Your task to perform on an android device: Open the Gmail App, Click on the Star icon to Unstar the Artsticker Mail. 
Image 1: 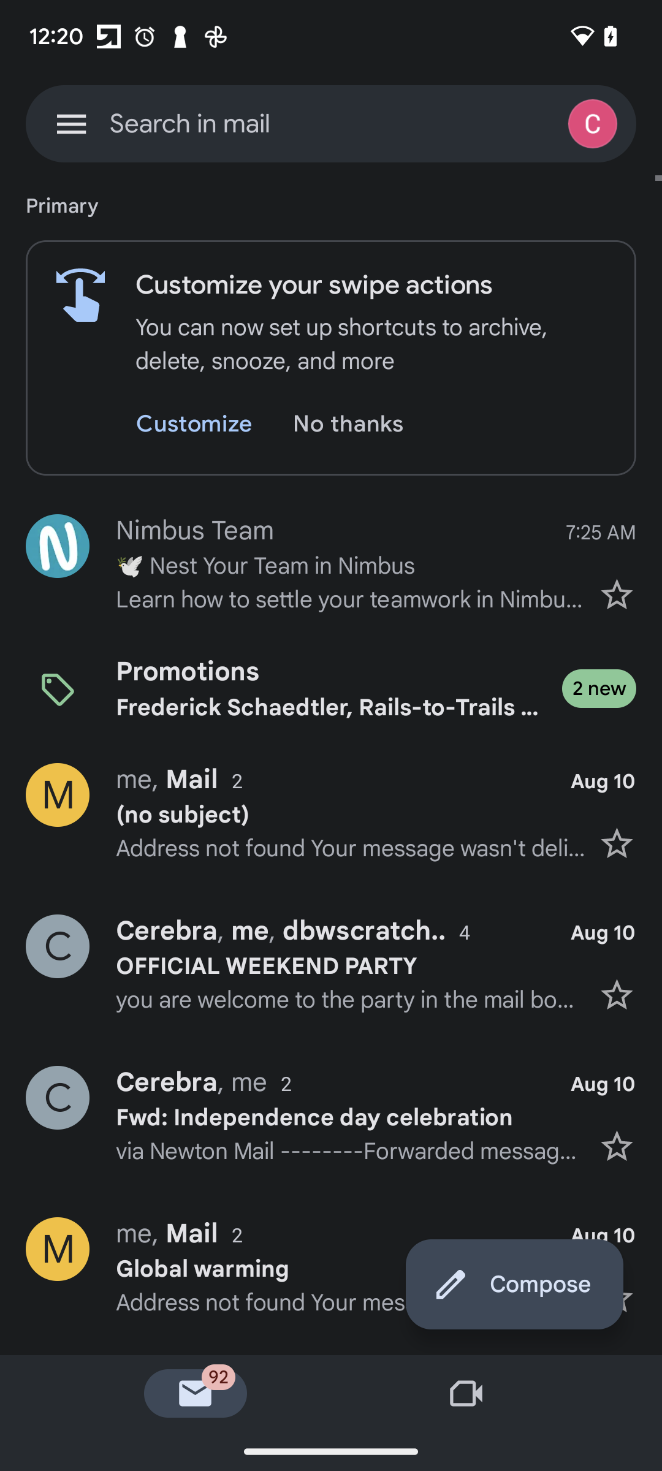
Swipe up to see the Artsticker mail  
Step 1: scroll down
Image 2: 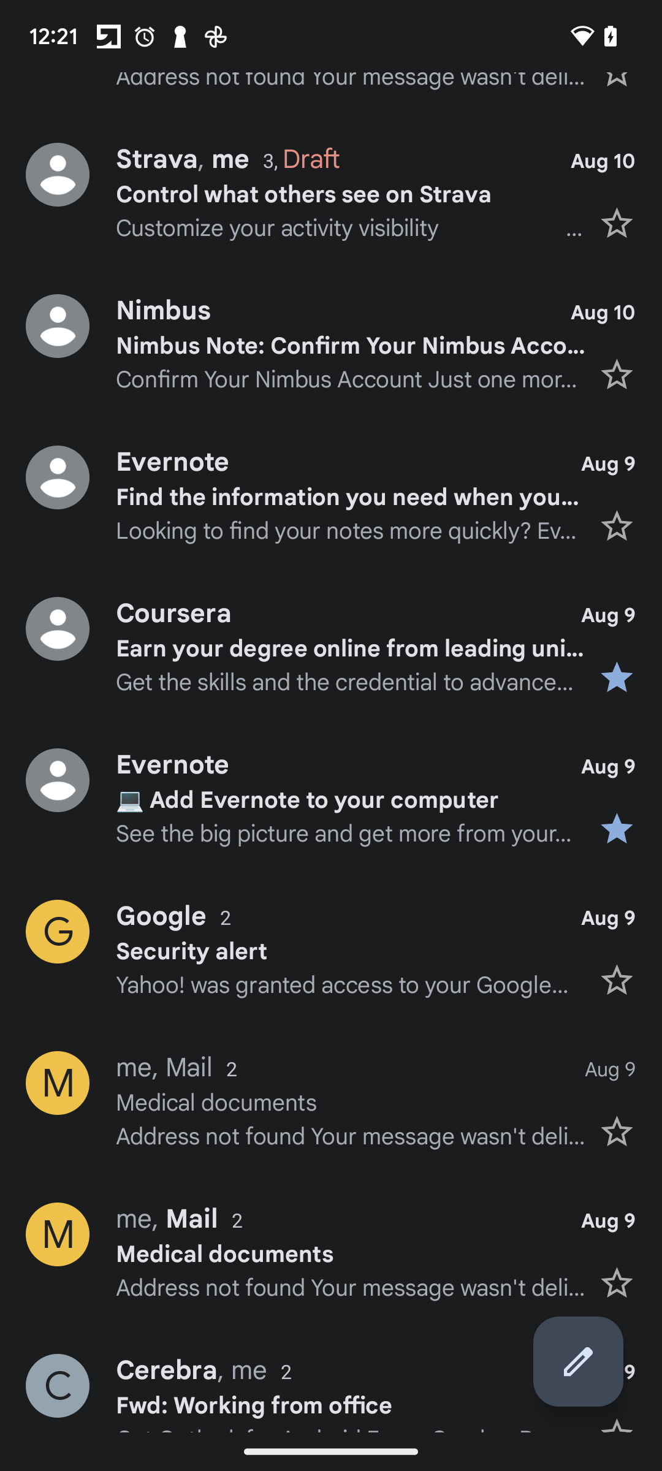
Swipe up to see the Artsticker mail  
Step 2: scroll down
Image 3: 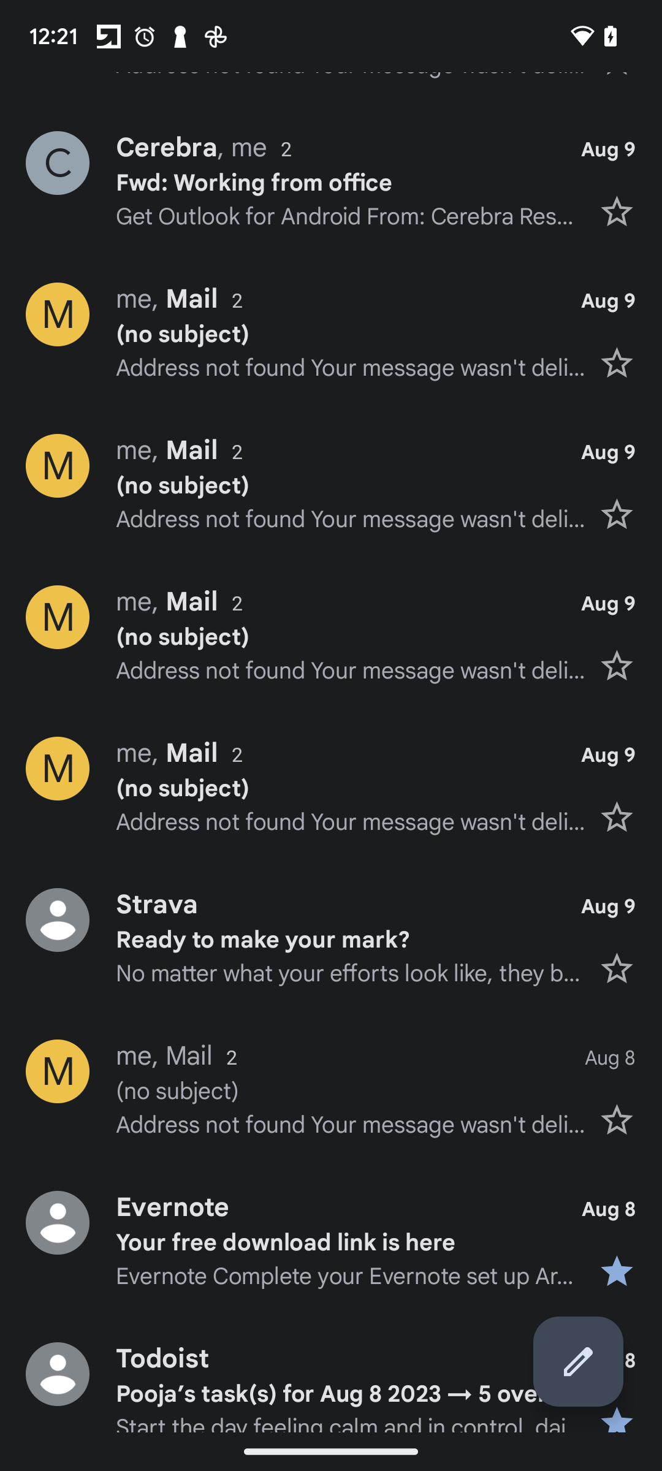
Swipe up to see the Artsticker mail  
Step 3: scroll down
Image 4: 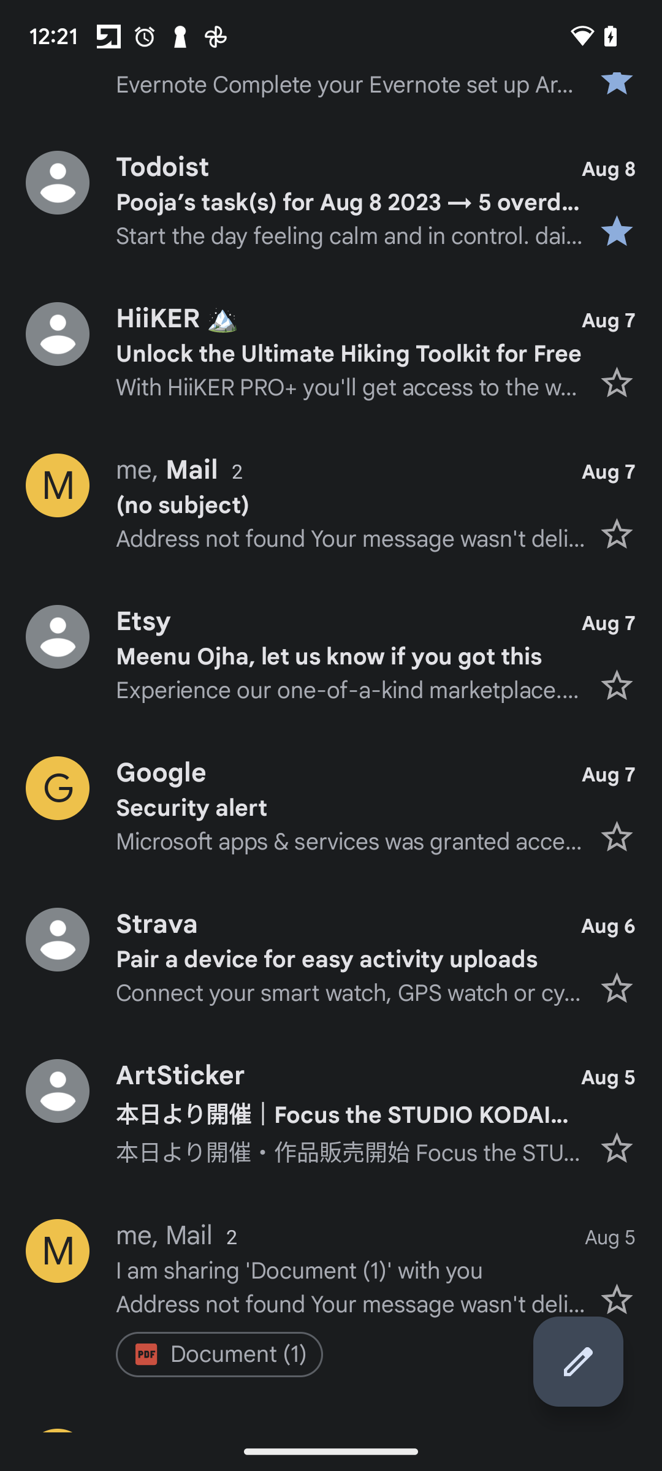
Swipe up to see the Artsticker mail  
Step 4: scroll down
Image 5: 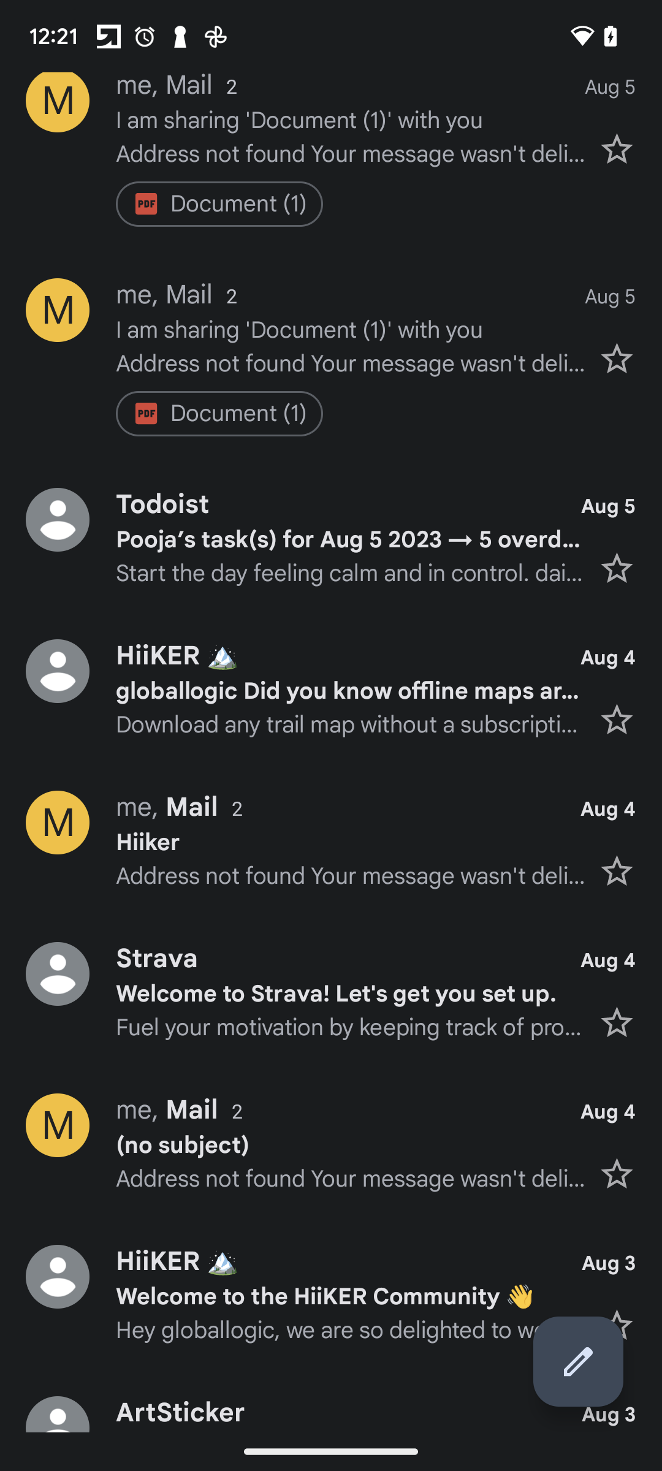
Swipe up to see the Artsticker mail  
Step 5: scroll down
Image 6: 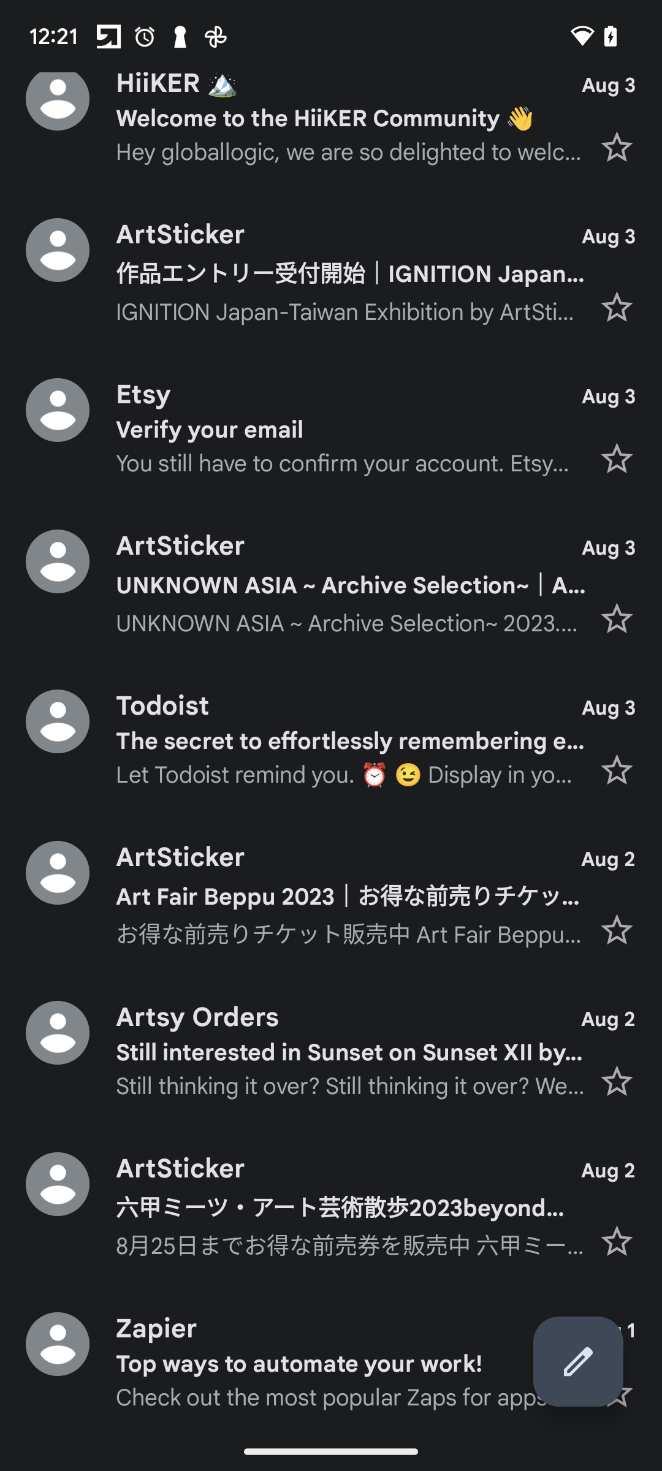
Swipe up to see the Artsticker mail  
Step 6: scroll down
Image 7: 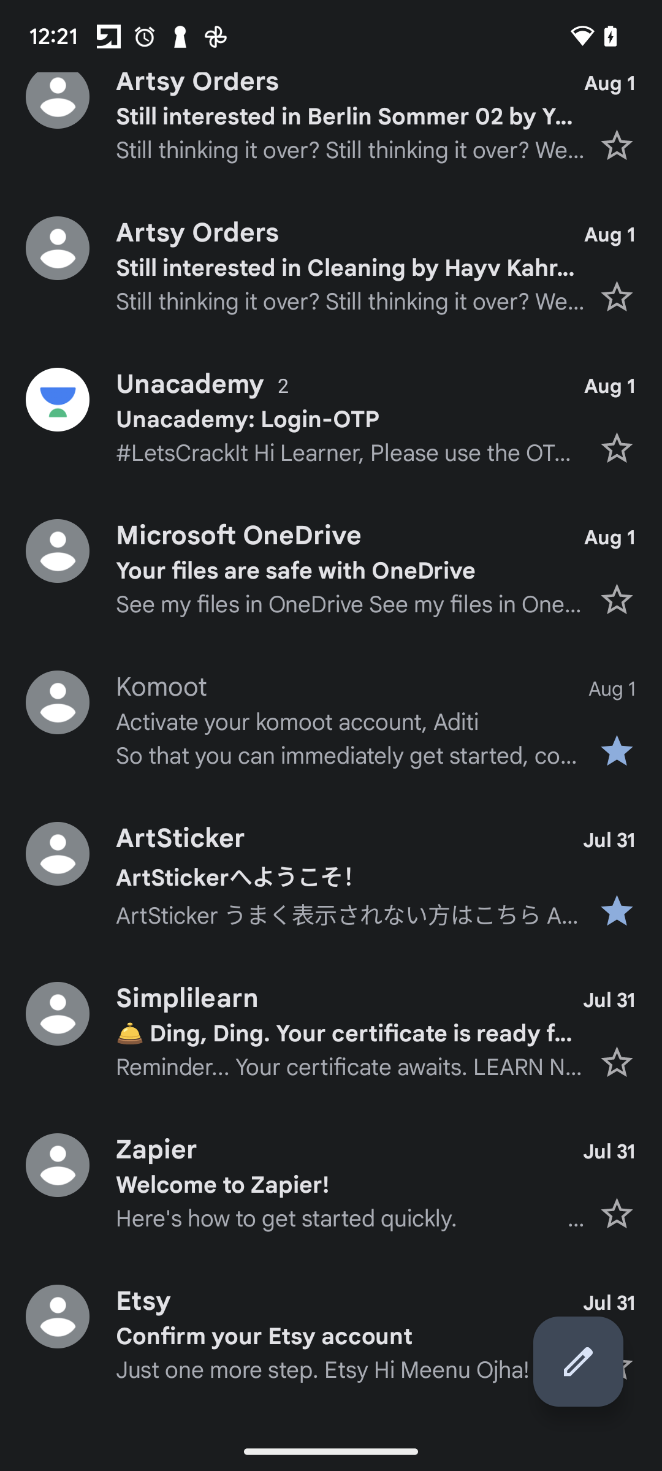
Click on the Starred Icon to unstar the Artsticker mail 
Step 7: click (331, 876)